Your task to perform on an android device: I want to track the USD to GBP currency exchange rates in a calculator app since I'm curious about the actual exchange rate.
Image 0: 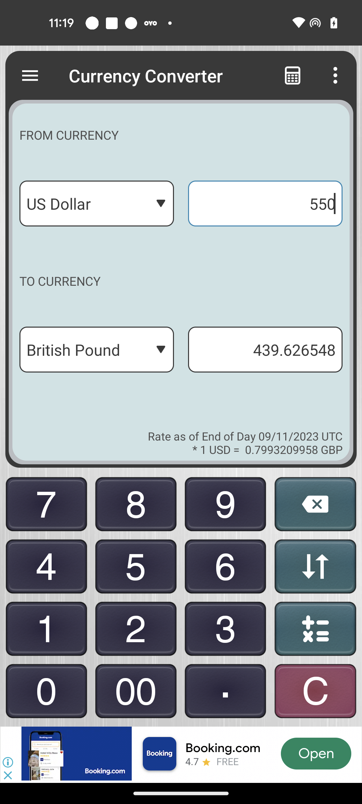
Click on the Three dots icon at the Top right corner of the screen
Step 0: click (335, 75)
Image 1: 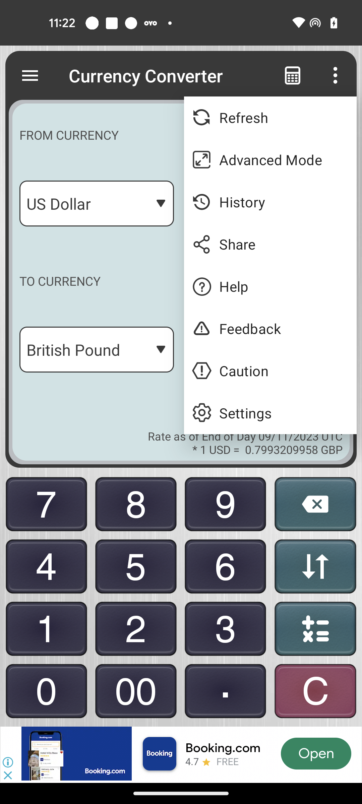
Click on the History Option
Step 1: click (281, 202)